Your task to perform on an android device: Search for the new laptop in the Alibaba app so that I can do office work on it.
Image 0: 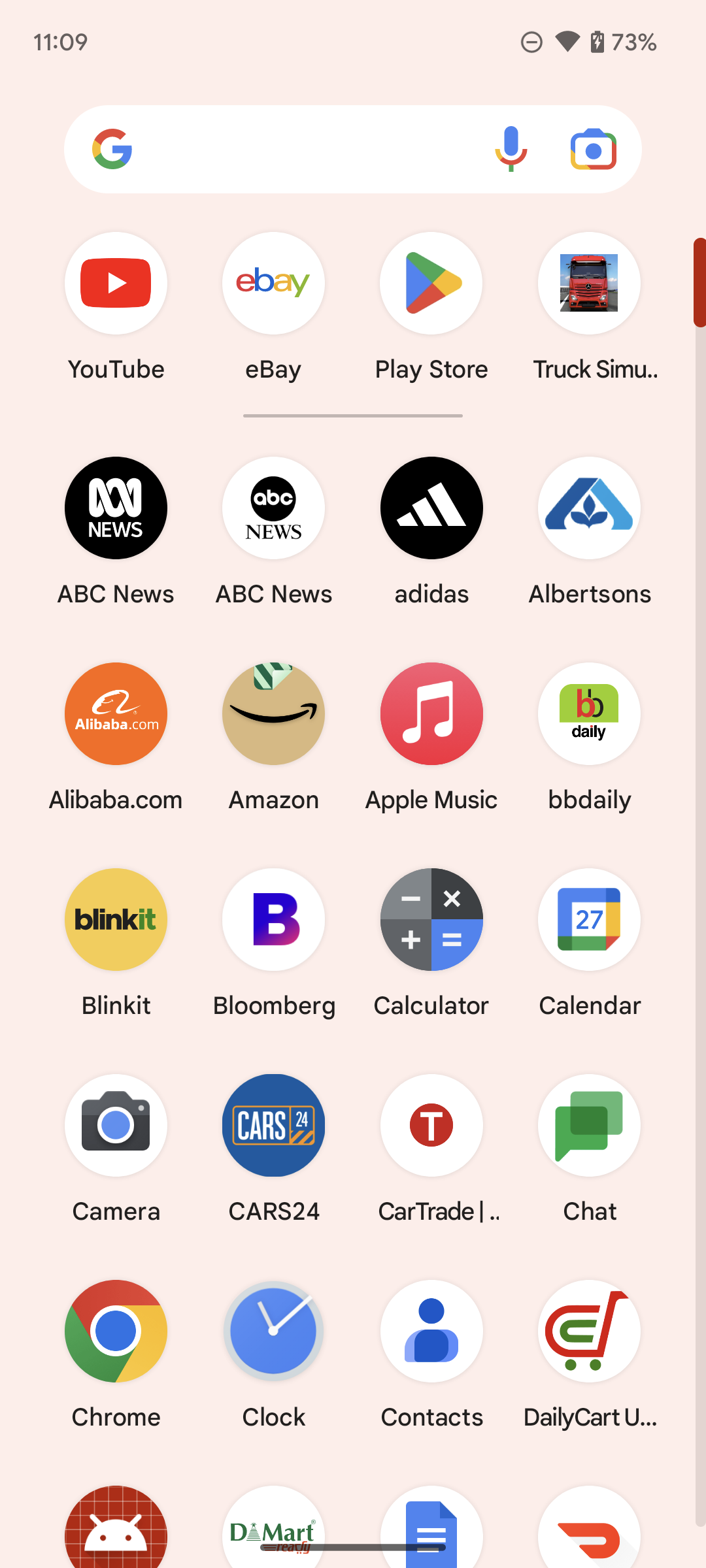
Open Alibaba.com
Step 0: open app "Alibaba.com"
Image 1: 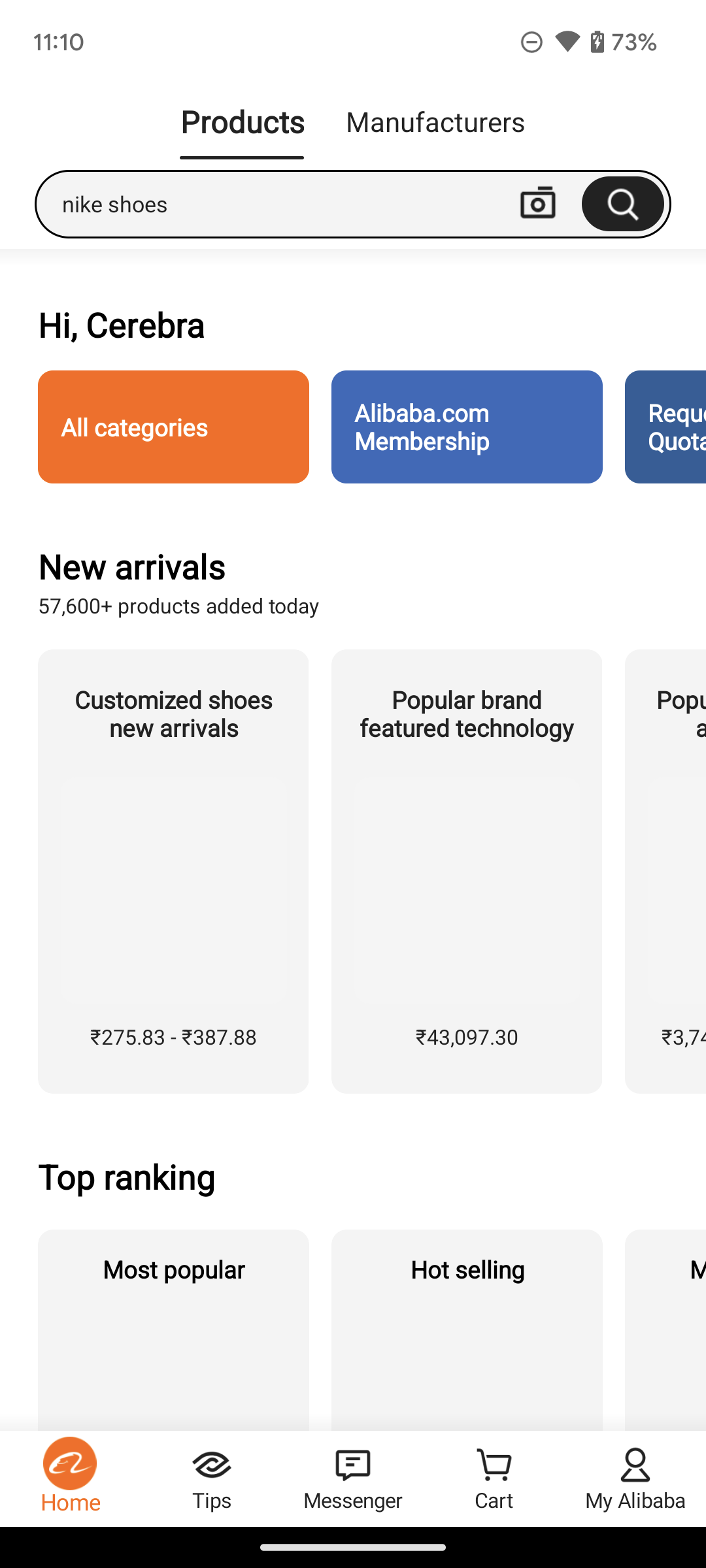
Click on the search bar.
Step 1: click (277, 204)
Image 2: 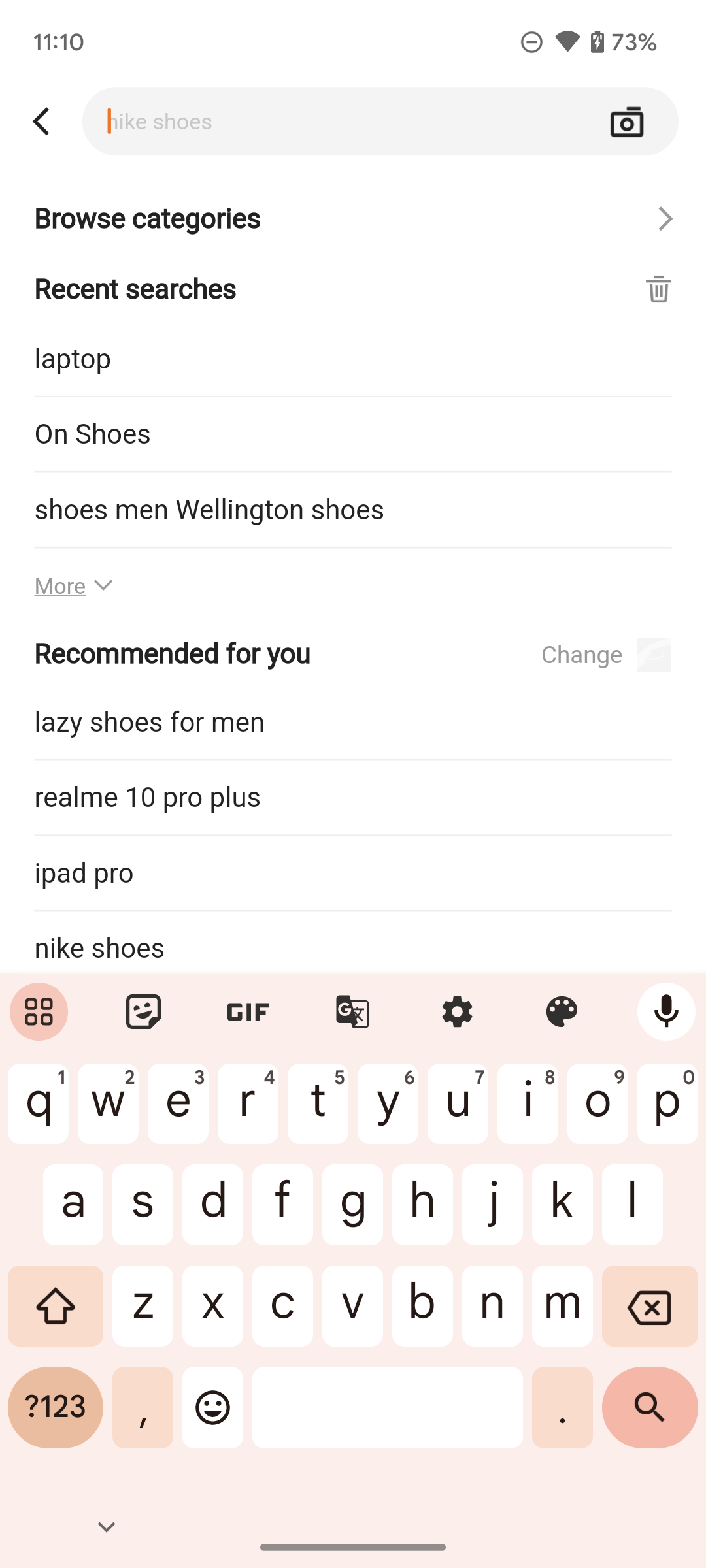
Click on the laptop option on the screen.
Step 2: click (81, 359)
Image 3: 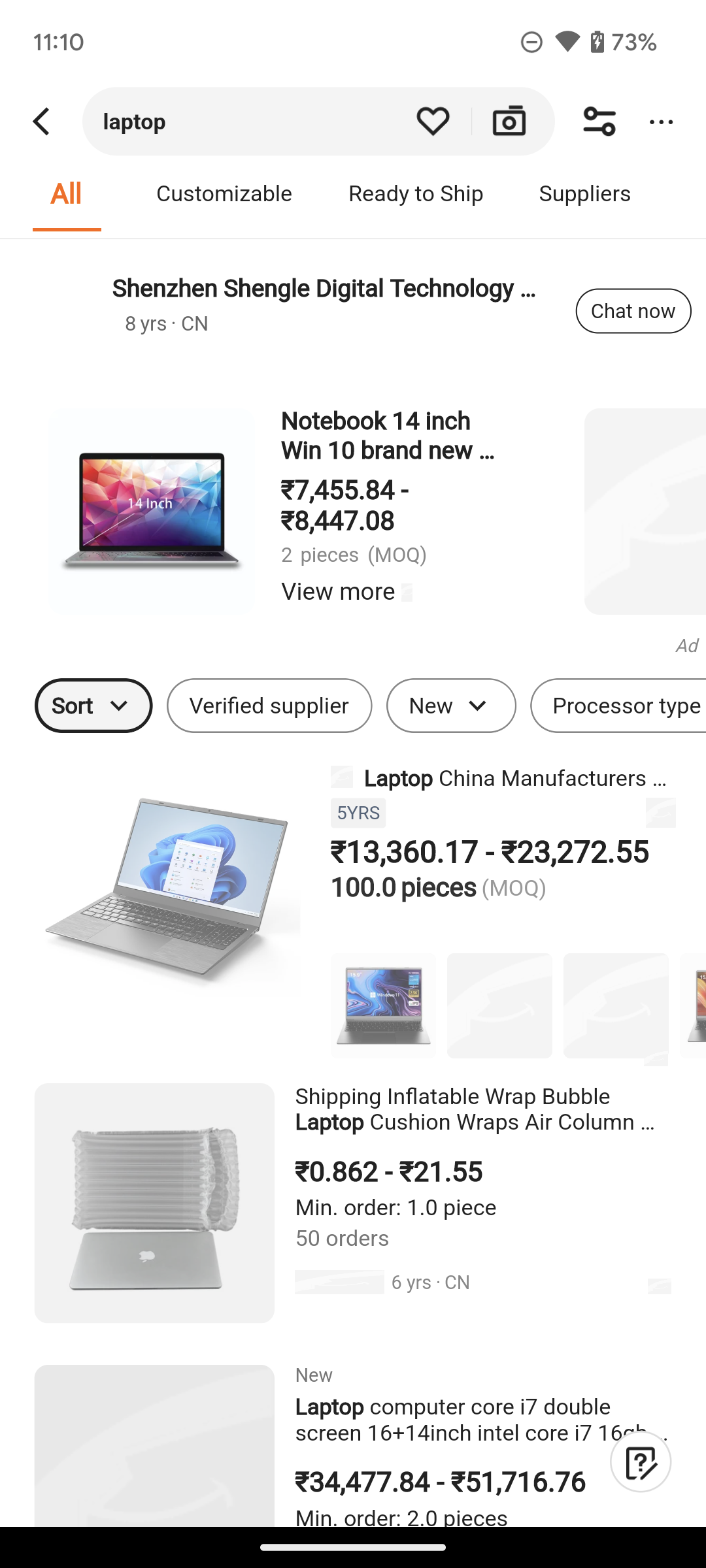
Click on the laptop option on the screen.
Step 3: wait